Your task to perform on an android device: I liked the River Island long sleeve shirt in navy inky print, and I want to save this shirt in my bag, so add the River Island long sleeve shirt in navy inky print to my bag in the ASOS app.
Image 1: 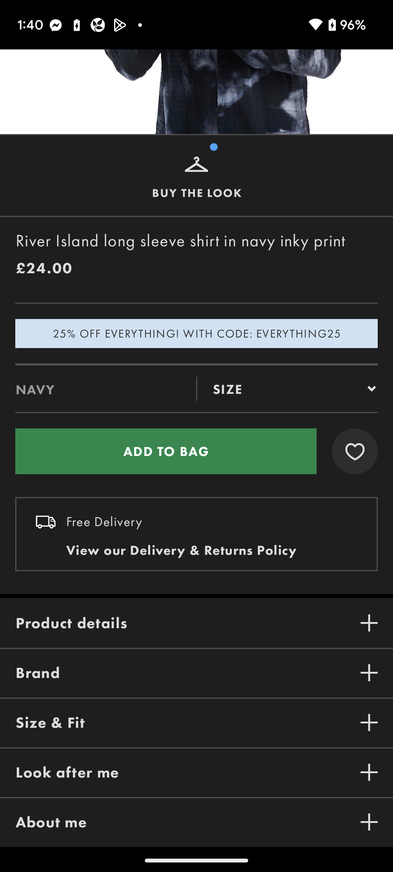
Click on the Add To Bag option to save this shirt in my bag.
Step 1: click (166, 451)
Image 2: 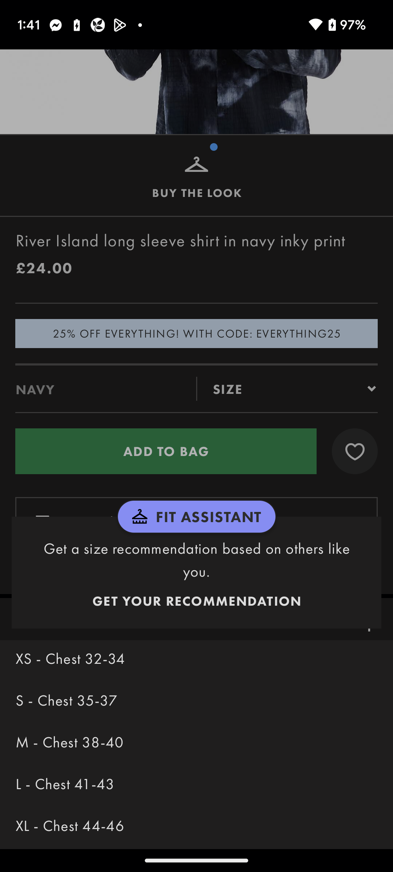
Click on the L-Chest 41-43 option to select the shirt size.
Step 2: click (196, 786)
Image 3: 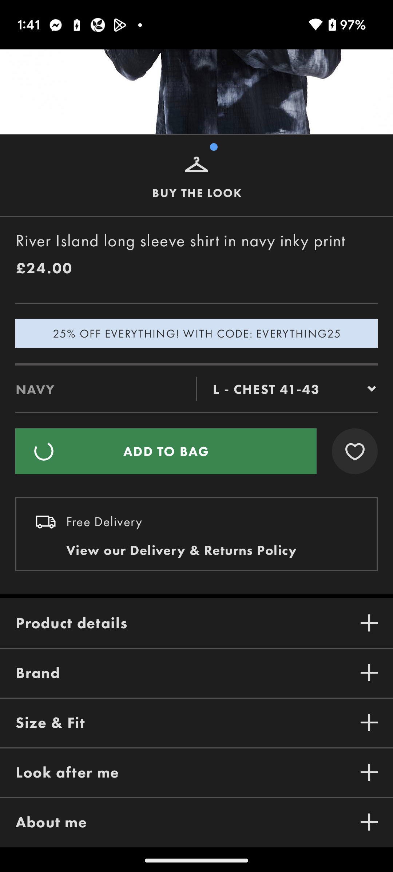
Click on the L-Chest 41-43 option to select the shirt size.
Step 3: wait